Your task to perform on an android device: I want to add a bookmark on this page so I could start reading from the same tomorrow.
Image 0: 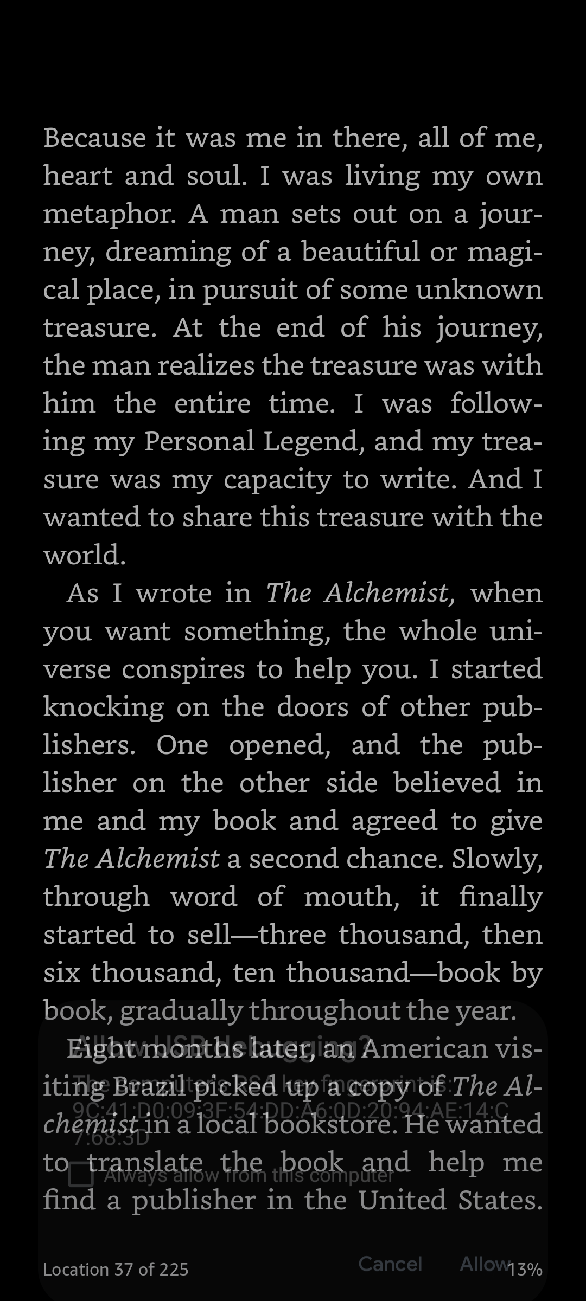
Click anywhere on the screen to view more option.
Step 0: click (293, 650)